Your task to perform on an android device: Sort the shoe styles according to their popularity.
Image 0: 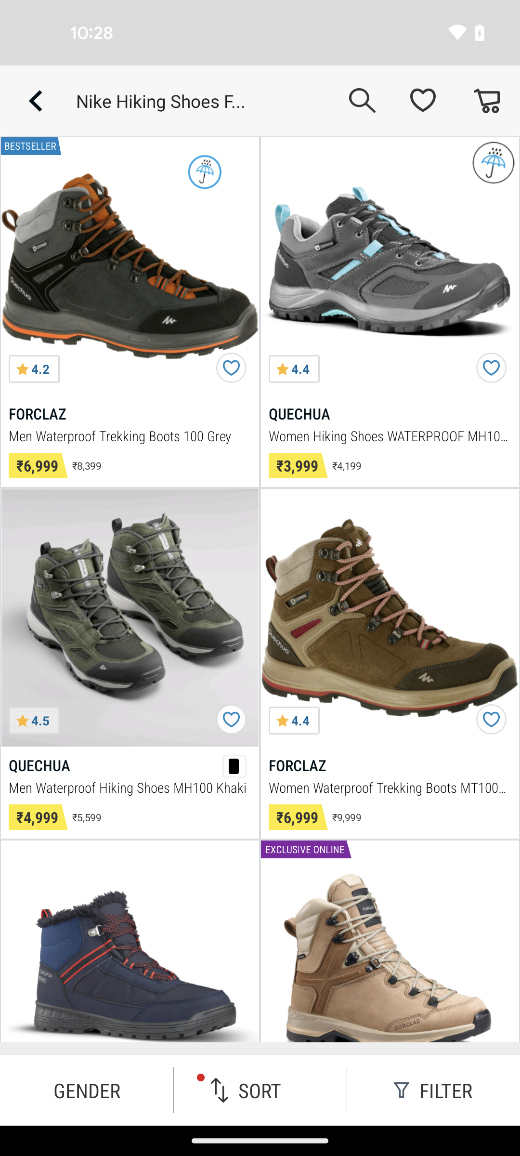
Tap on the sort option at the bottom of the screen
Step 0: click (260, 1090)
Image 1: 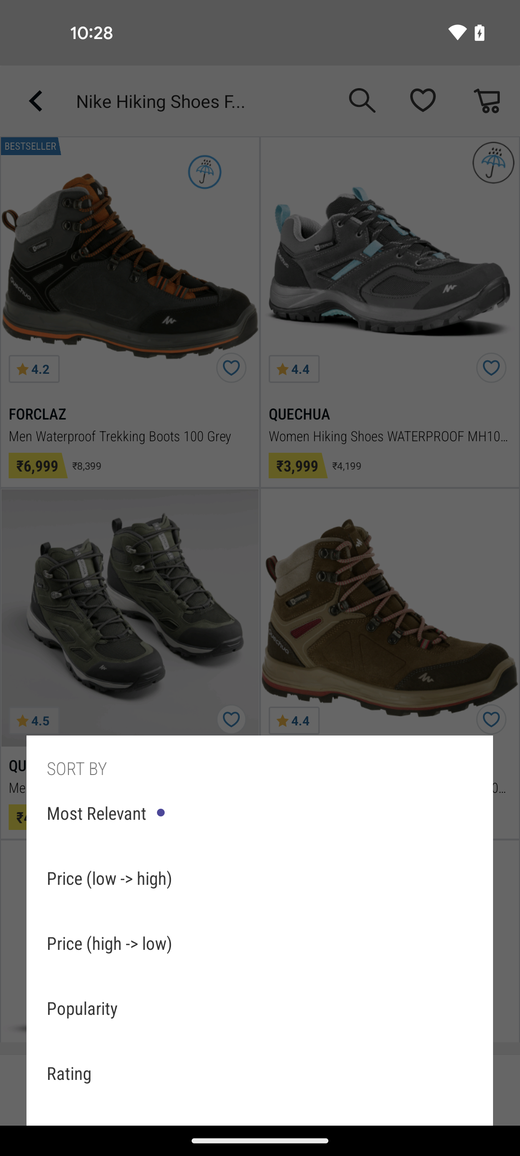
Select the popularity option
Step 1: click (82, 1008)